Your task to perform on an android device: Add a Rubicon licensed Jeep kids car to the cart on the Toys R Us app.
Image 0: 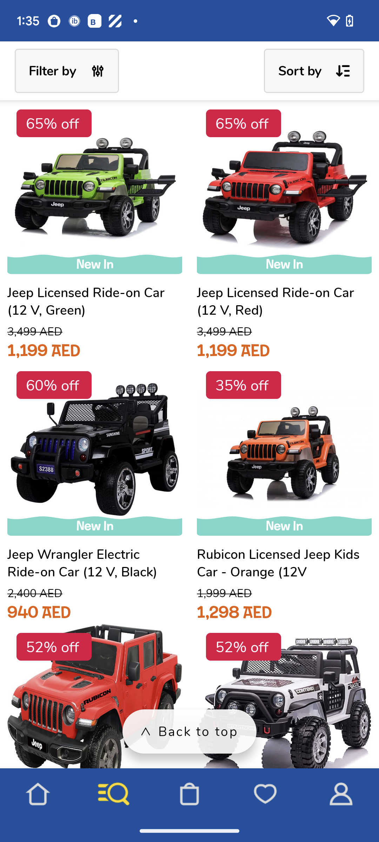
Click on the image in the middle right of the screen.
Step 0: click (292, 471)
Image 1: 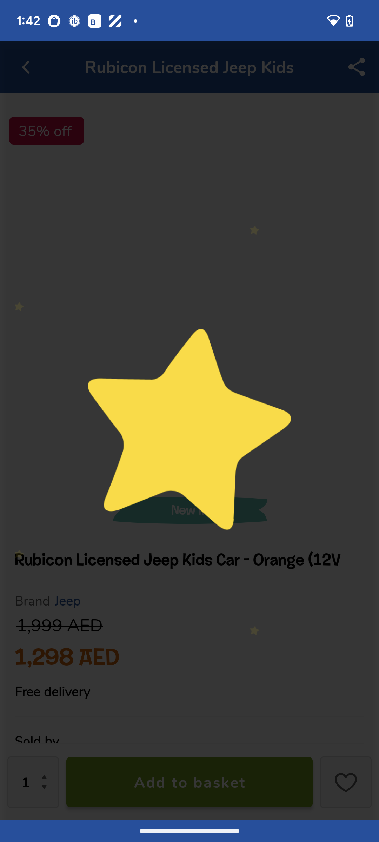
Click on the image in the middle right of the screen.
Step 1: wait
Image 2: 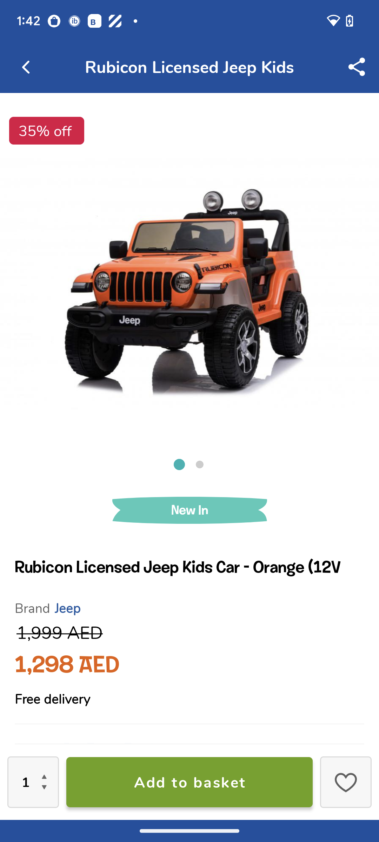
Click on Add to basket at the bottom of the screen.
Step 2: click (189, 782)
Image 3: 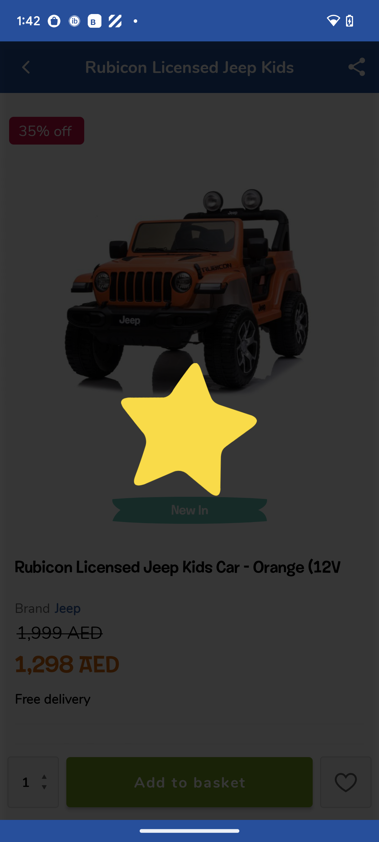
Click on Add to basket at the bottom of the screen.
Step 3: wait
Image 4: 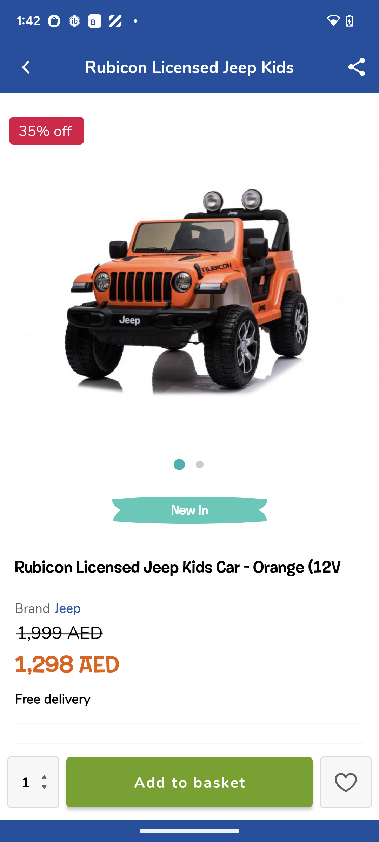
Click on Add to basket at the bottom of the screen.
Step 4: click (189, 782)